Your task to perform on an android device: My son told me that before purchasing any product online, read all reviews of this product to learn about the user experience with this product, so view reviews of the Makita ELM4121 Electric Lawn Mower 1600W in the Amazon app.
Image 0: 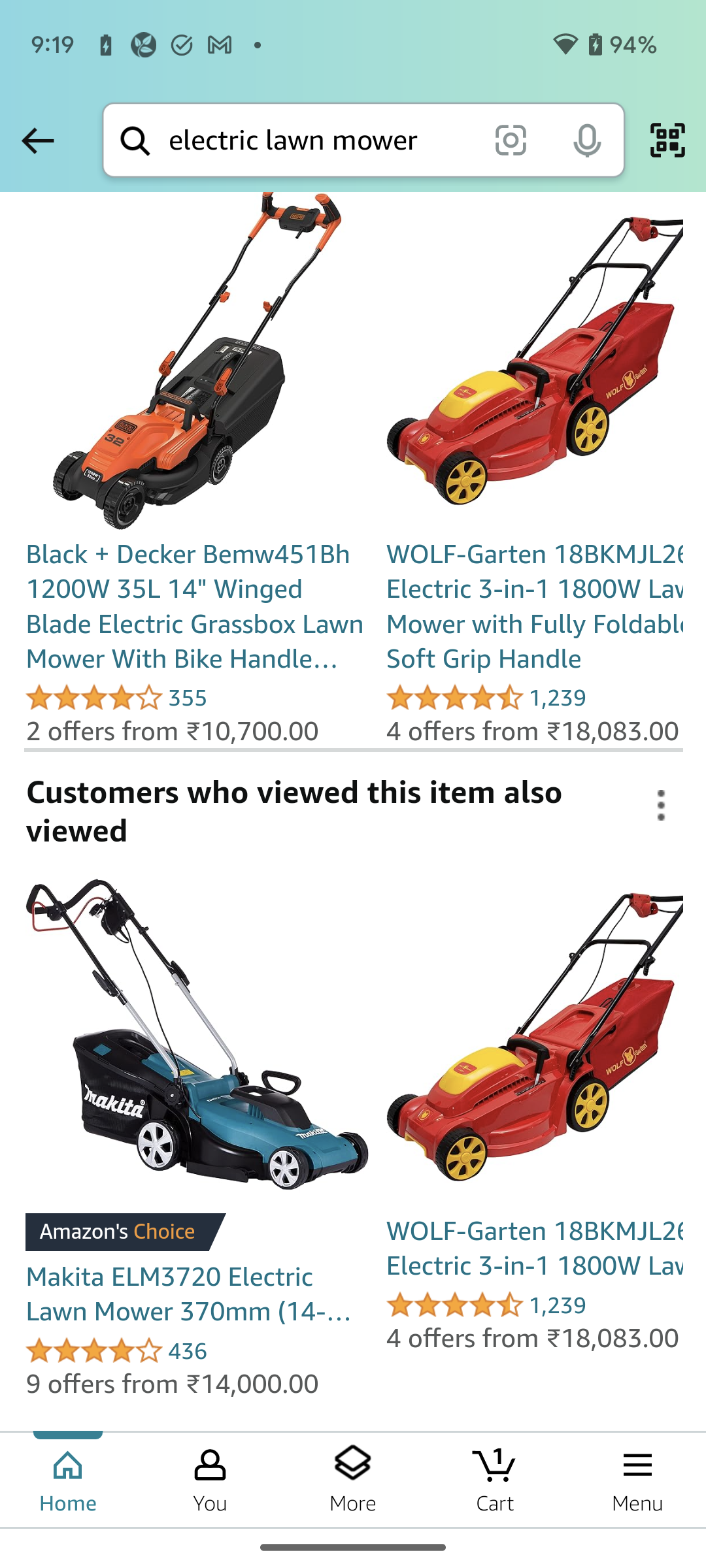
Scroll down to view the review section of the Makita ELM4121 Electric Lawn Mower 1600W.
Step 0: scroll down
Image 1: 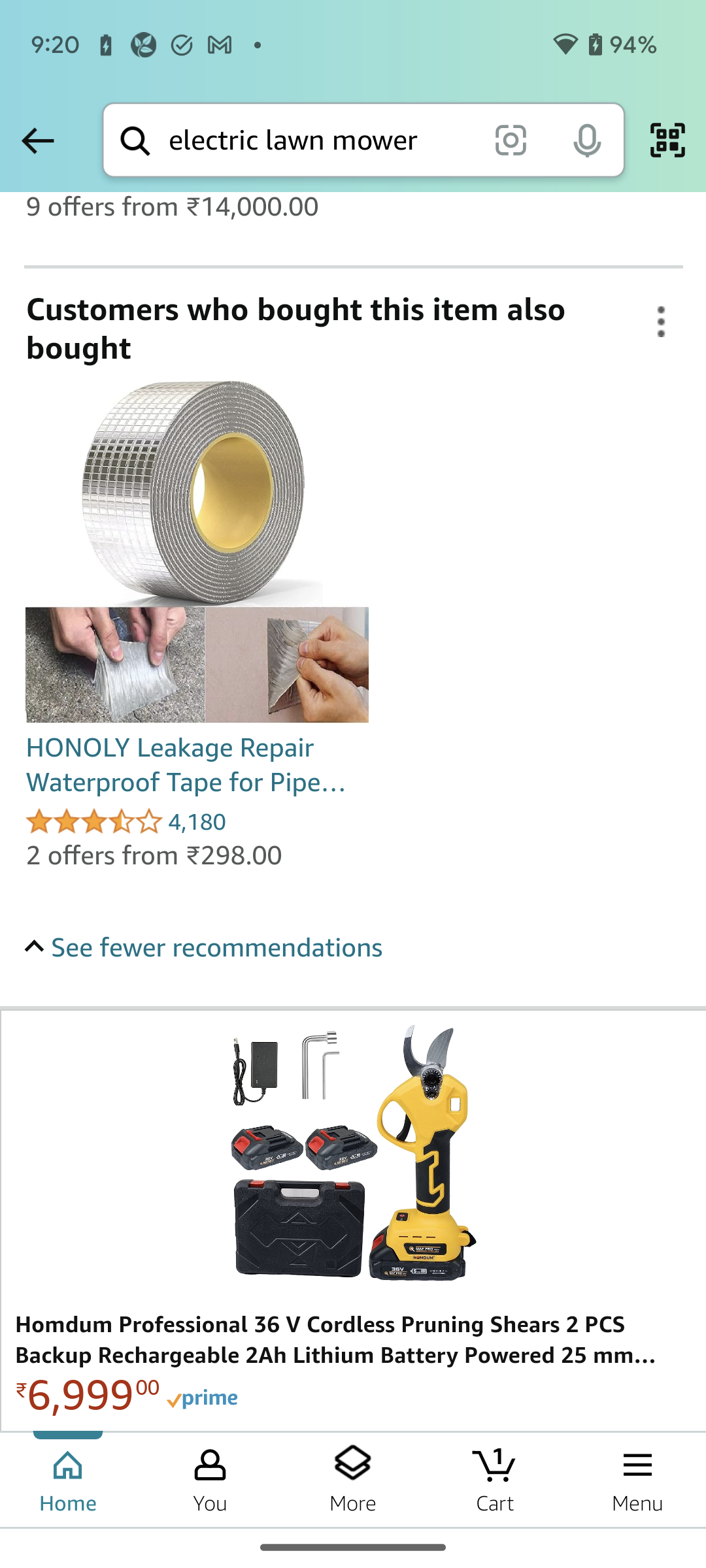
Scroll down to view the review section of the Makita ELM4121 Electric Lawn Mower 1600W.
Step 1: scroll down
Image 2: 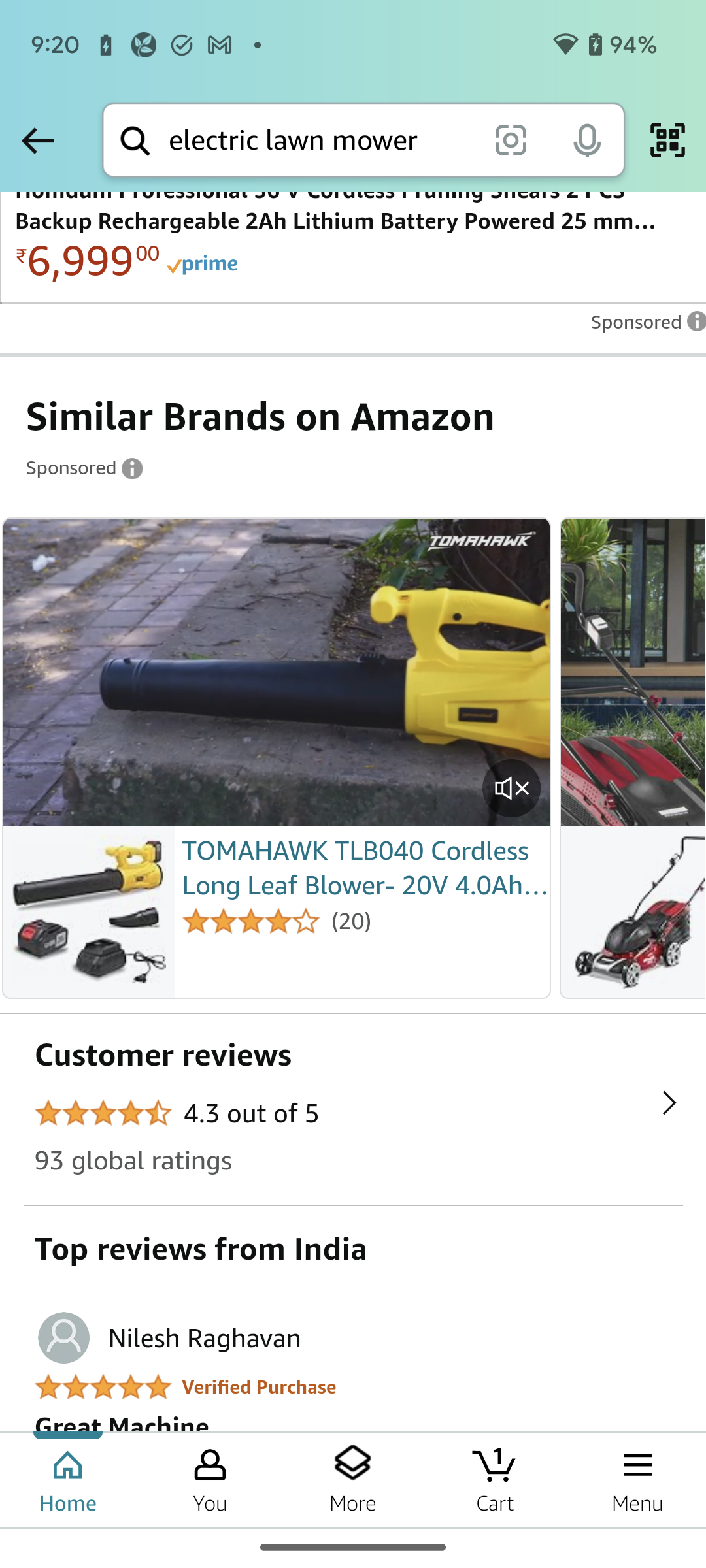
Scroll down to view the review section of the Makita ELM4121 Electric Lawn Mower 1600W.
Step 2: scroll down